Your task to perform on an android device: I want to save my favorite place, De Wallen.
Image 0: 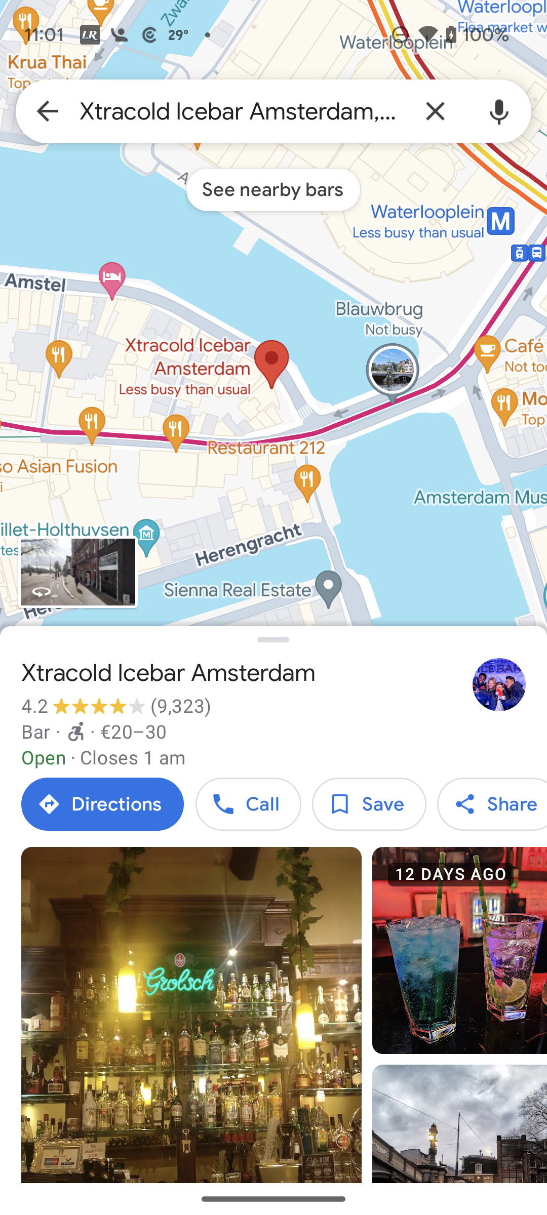
Go back to the screen
Step 0: press back button
Image 1: 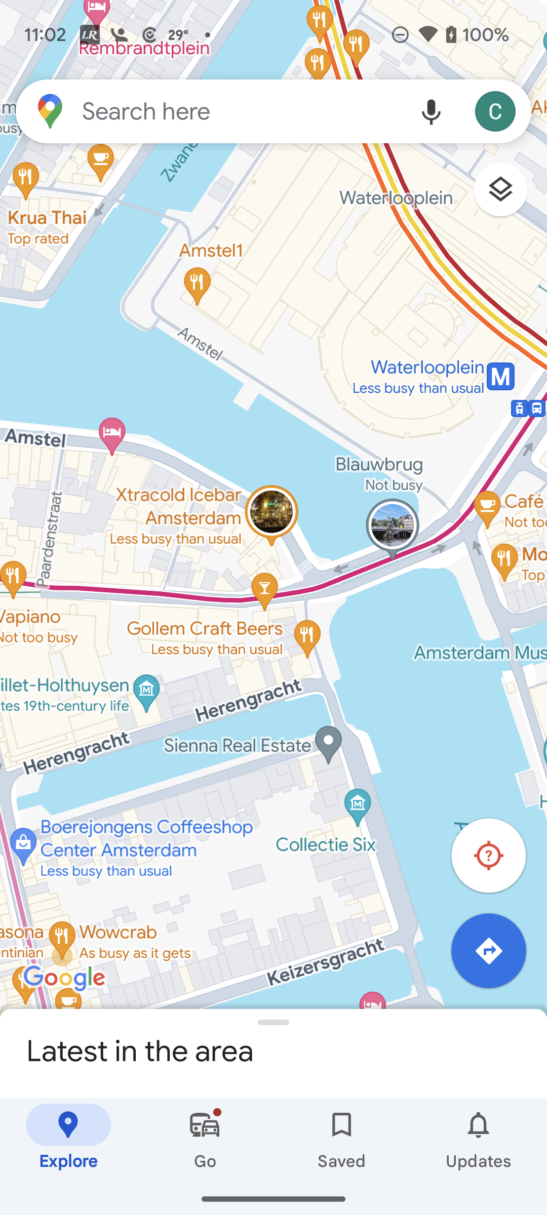
Click on the search here name at top of the screen
Step 1: click (241, 111)
Image 2: 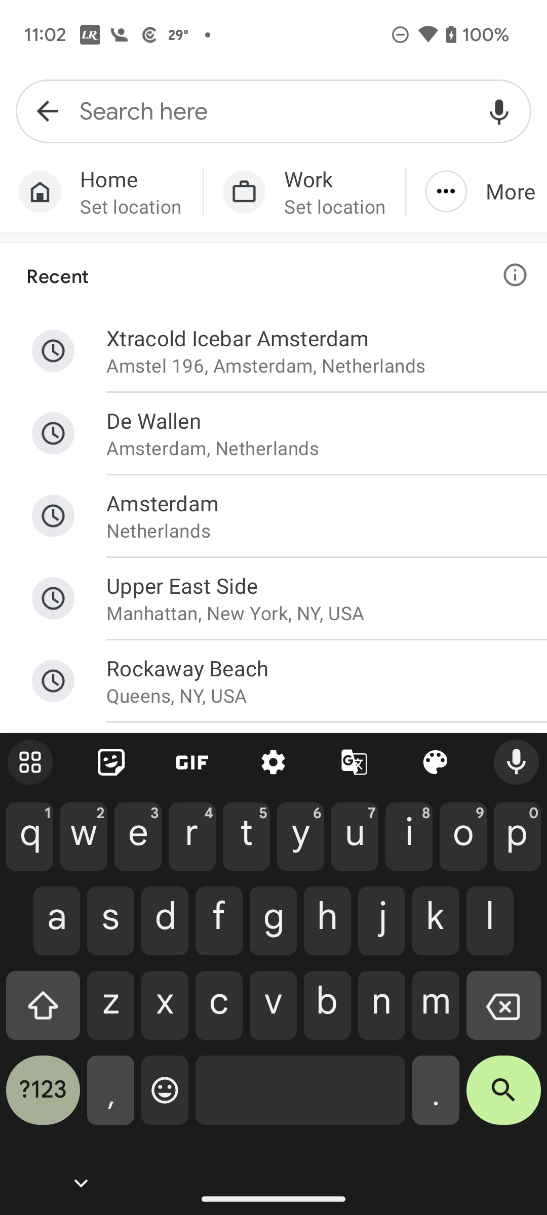
Type De wallen in search bar
Step 2: type "De wallen"
Image 3: 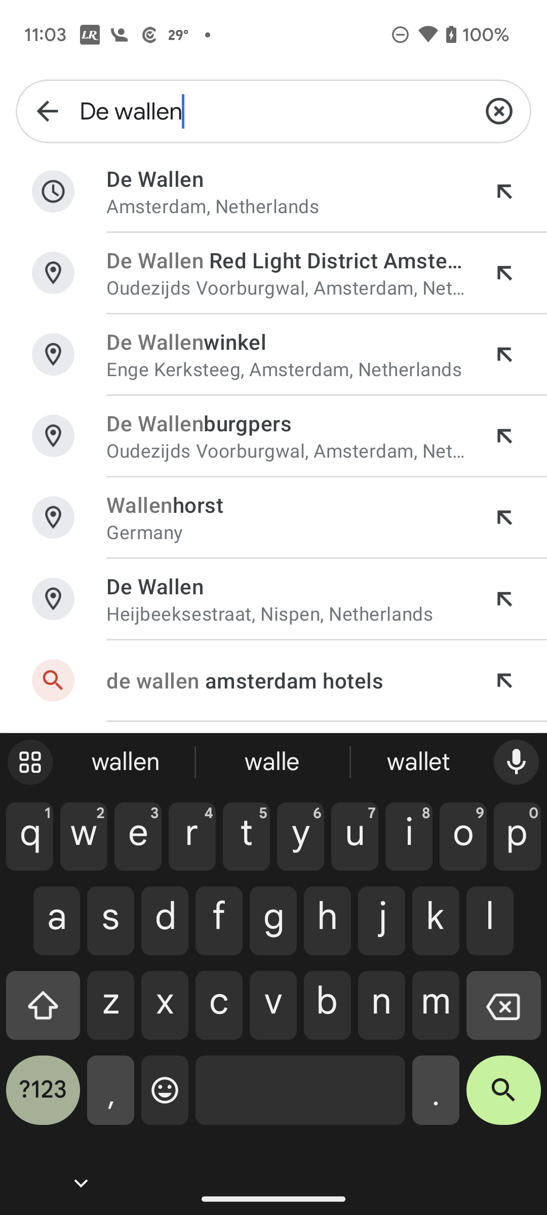
Click on the De wallen first result
Step 3: click (213, 206)
Image 4: 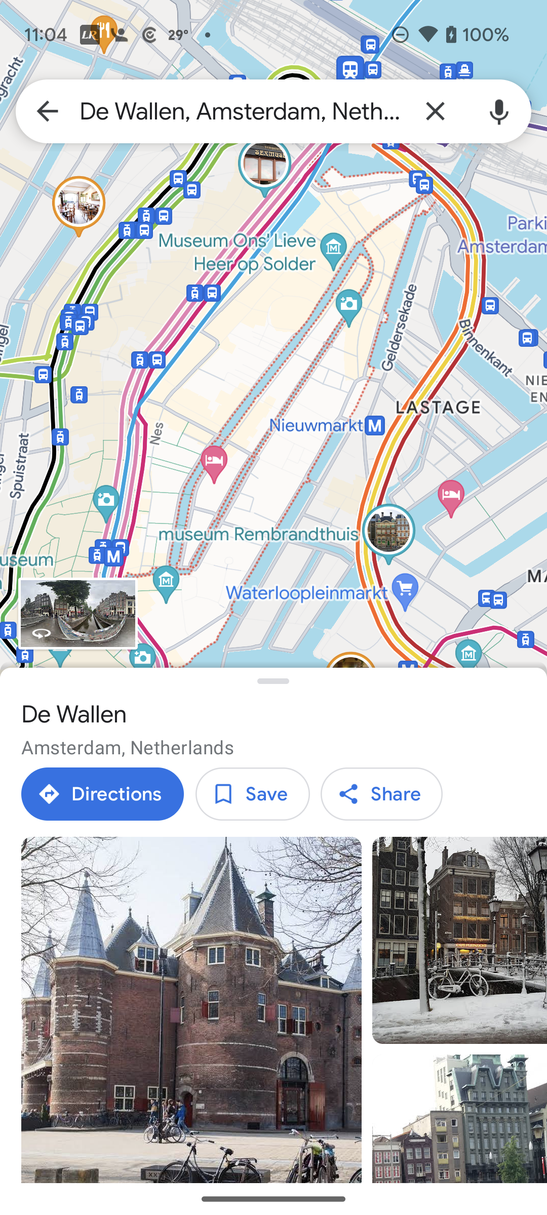
Click on the save icon to save as favorite place
Step 4: click (253, 794)
Image 5: 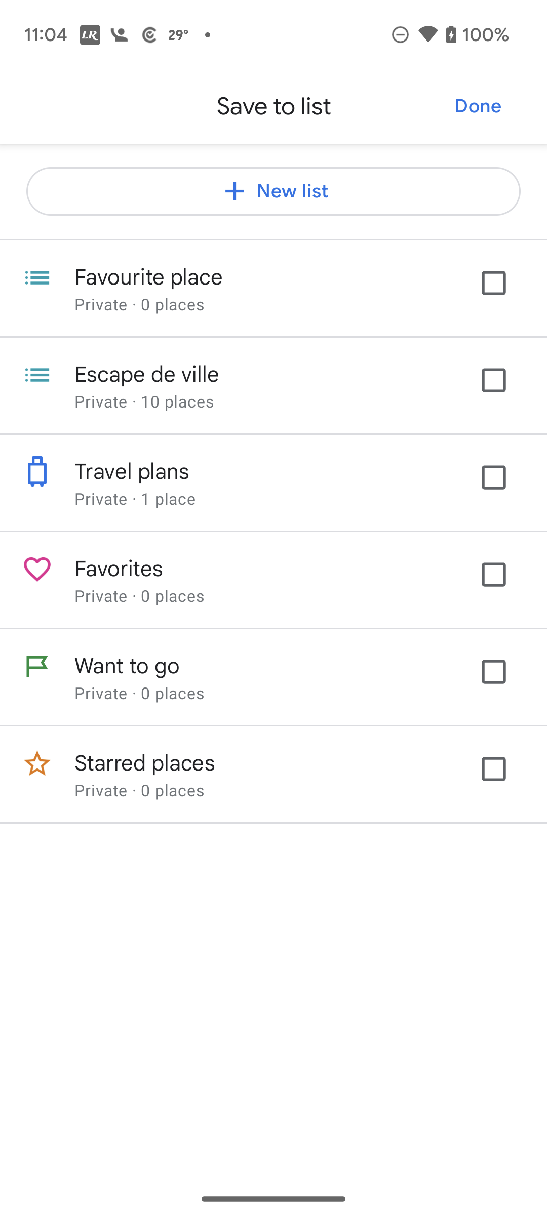
Click on the favorite place option
Step 5: click (262, 277)
Image 6: 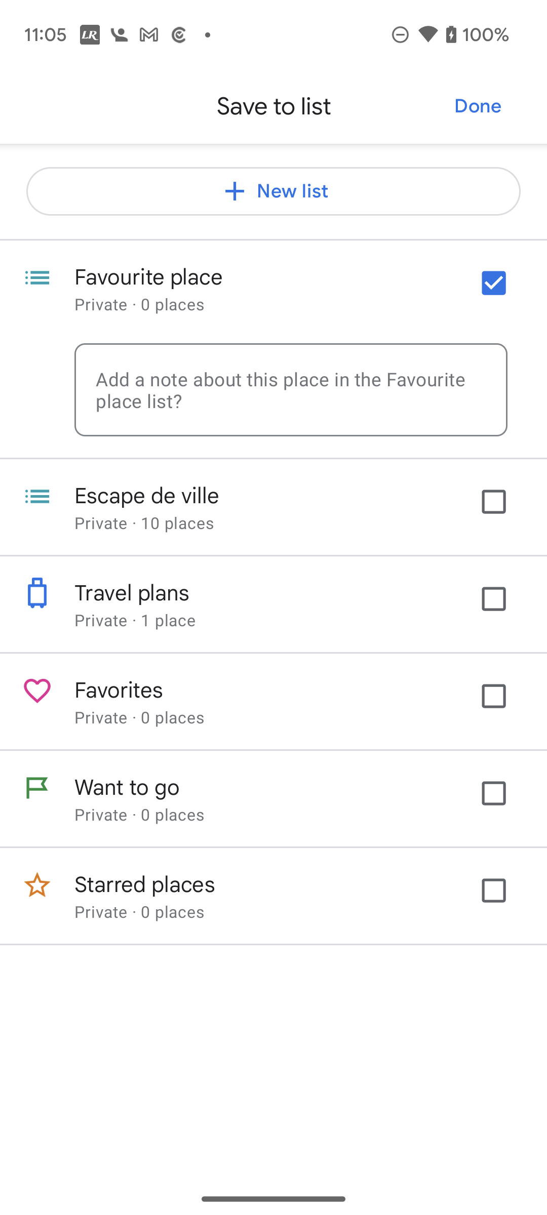
Click on the done option at top right of the screen
Step 6: click (478, 106)